Your task to perform on an android device: In the Office Suite Pro app,select the 'PPT on management Training' document and save it as a template in the Mobi Drive folder.
Image 0: 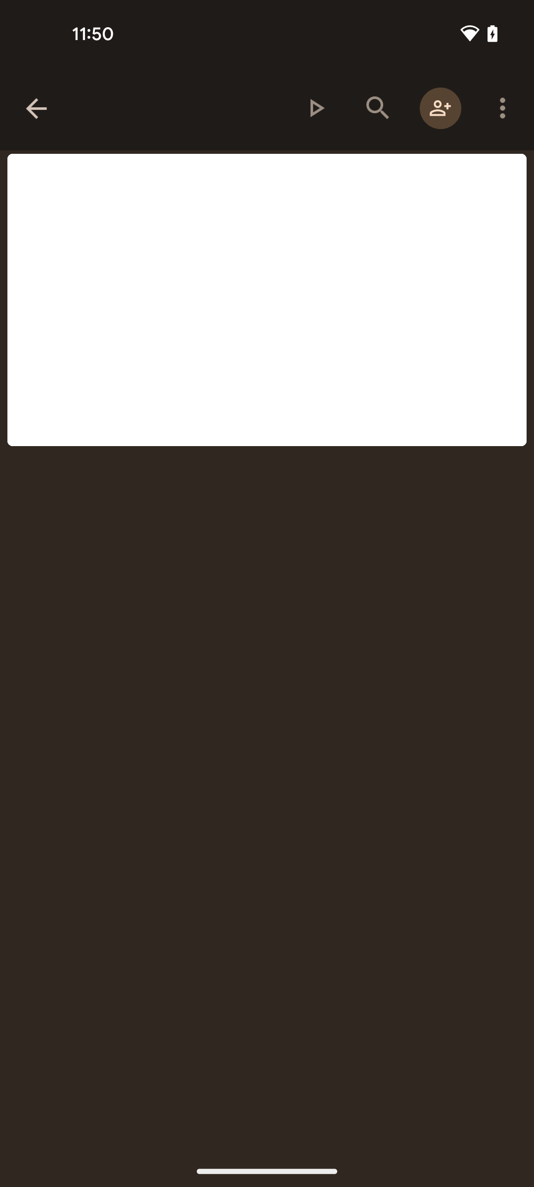
Open the Office Suite Pro app
Step 0: open app "OfficeSuite"
Image 1: 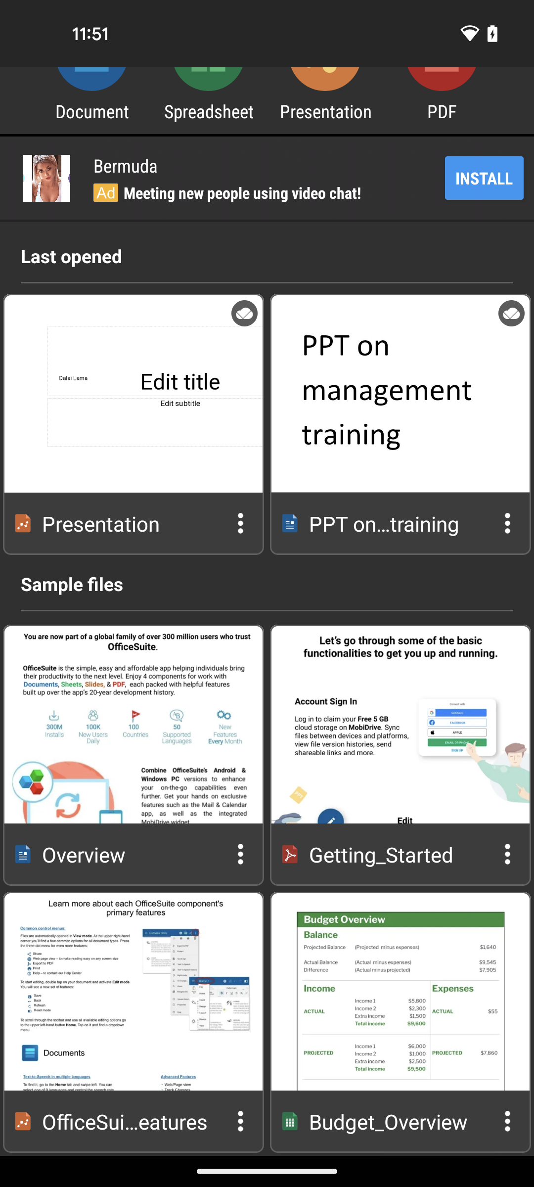
Select the PPT on....training document
Step 1: click (400, 393)
Image 2: 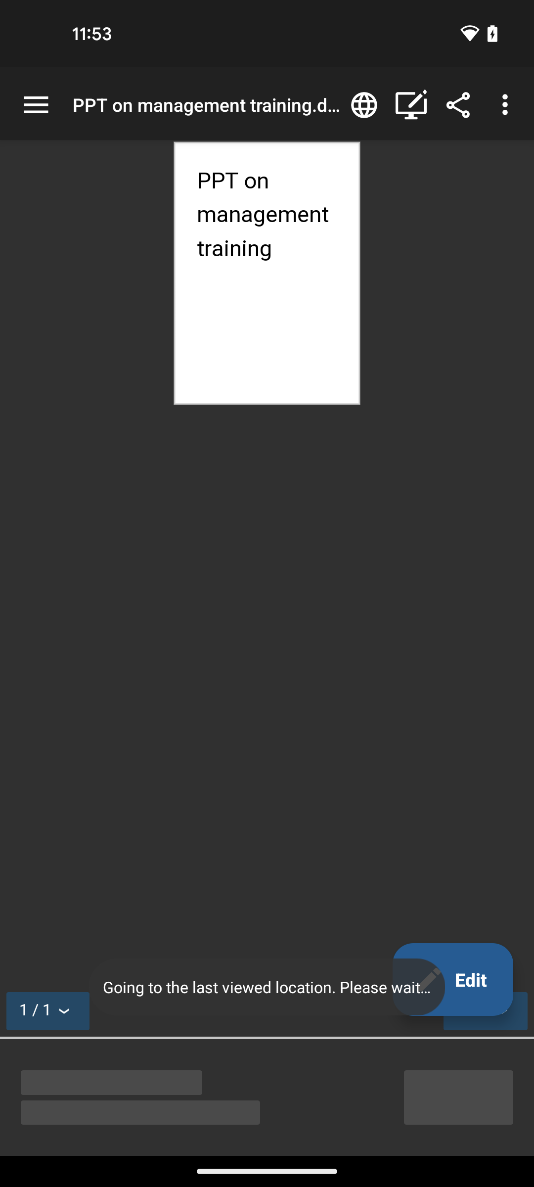
Click on the three dots at the top right corner of the screen
Step 2: click (499, 104)
Image 3: 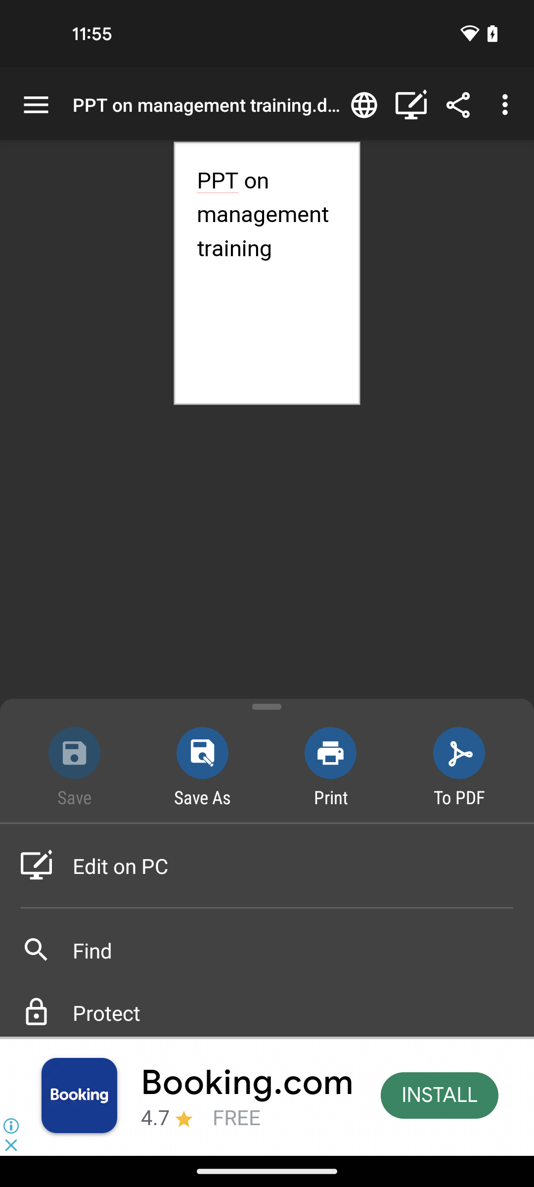
Click on the save as option
Step 3: click (202, 766)
Image 4: 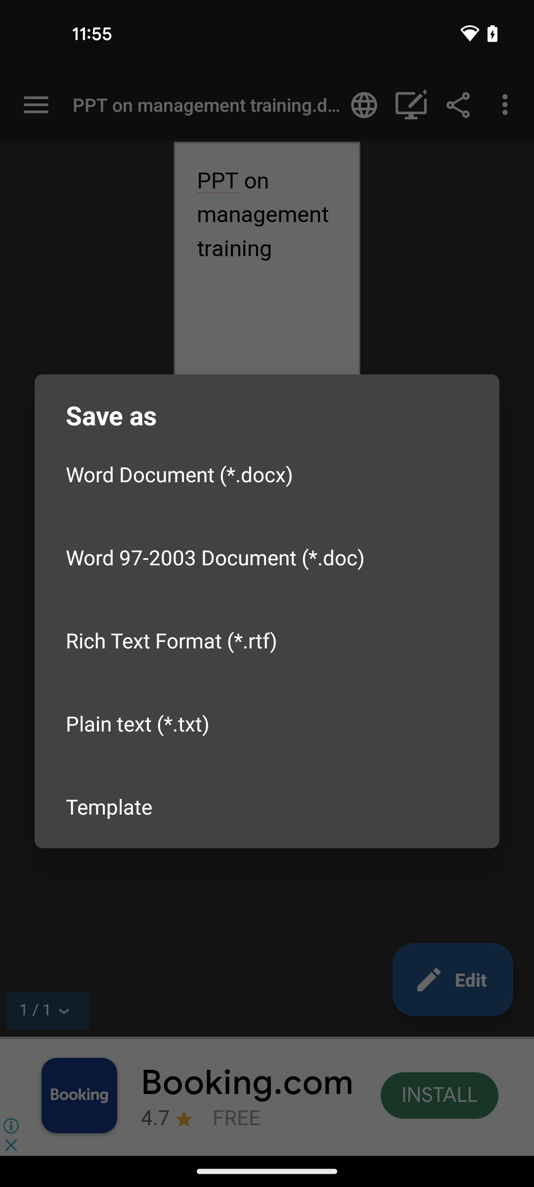
Select the Template option
Step 4: click (267, 807)
Image 5: 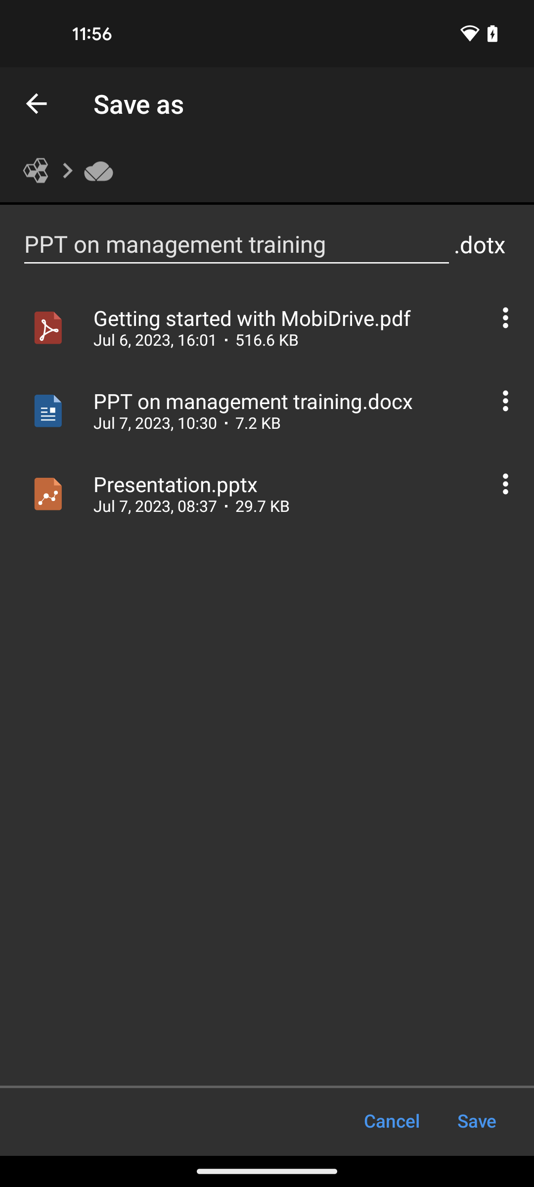
Click on the save button at the bottom right corner of the screen
Step 5: click (476, 1120)